Your task to perform on an android device: I want to upload the Book Report-2.pptx file to my drive because I'm changing my mobile device.
Image 0: 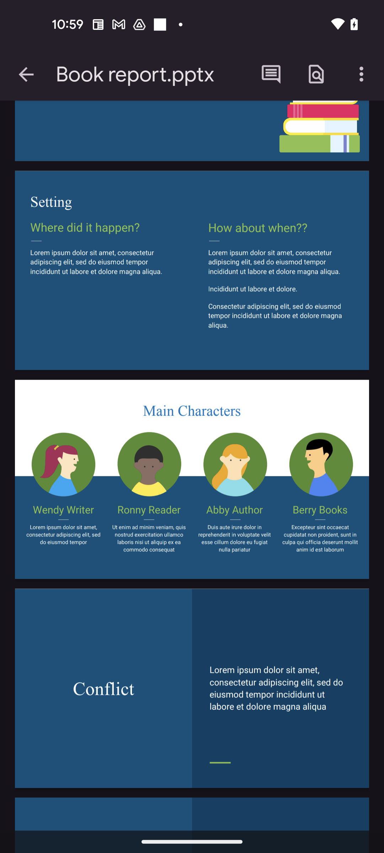
Go Back to the Previous Screen
Step 0: press back button
Image 1: 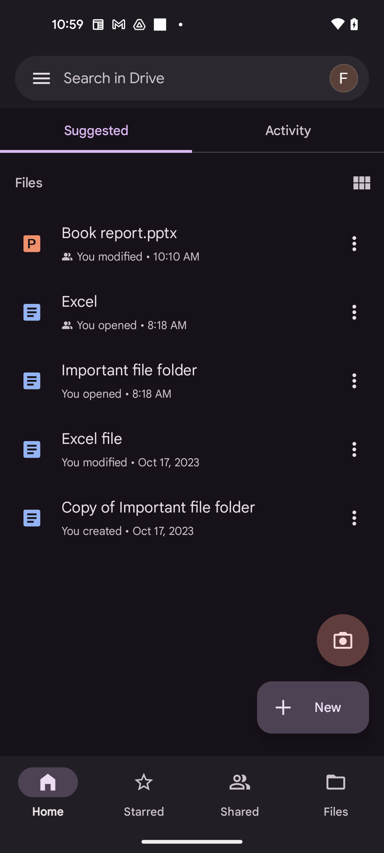
Click on the Plus icon 
Step 1: click (313, 707)
Image 2: 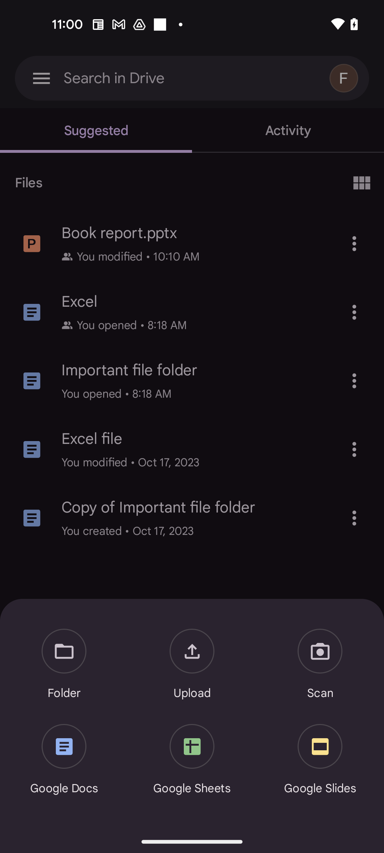
Click on the Upload option
Step 2: click (192, 665)
Image 3: 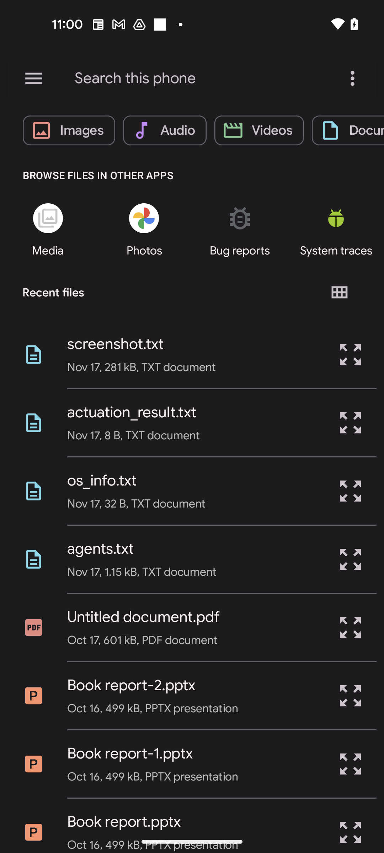
Click on the Book report-2.pptx file from the recent files
Step 3: click (153, 708)
Image 4: 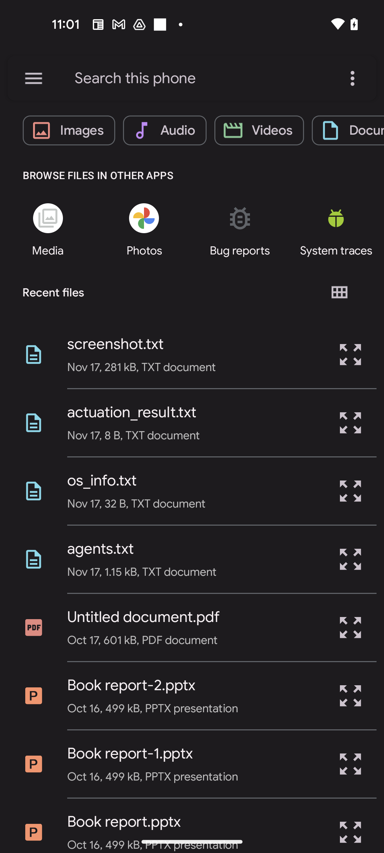
Click on the Book report-2.pptx file from the recent files
Step 4: wait